Your task to perform on an android device: I have to try another presentation app for my office. Make a new slide on Powerpoint app.
Image 0: 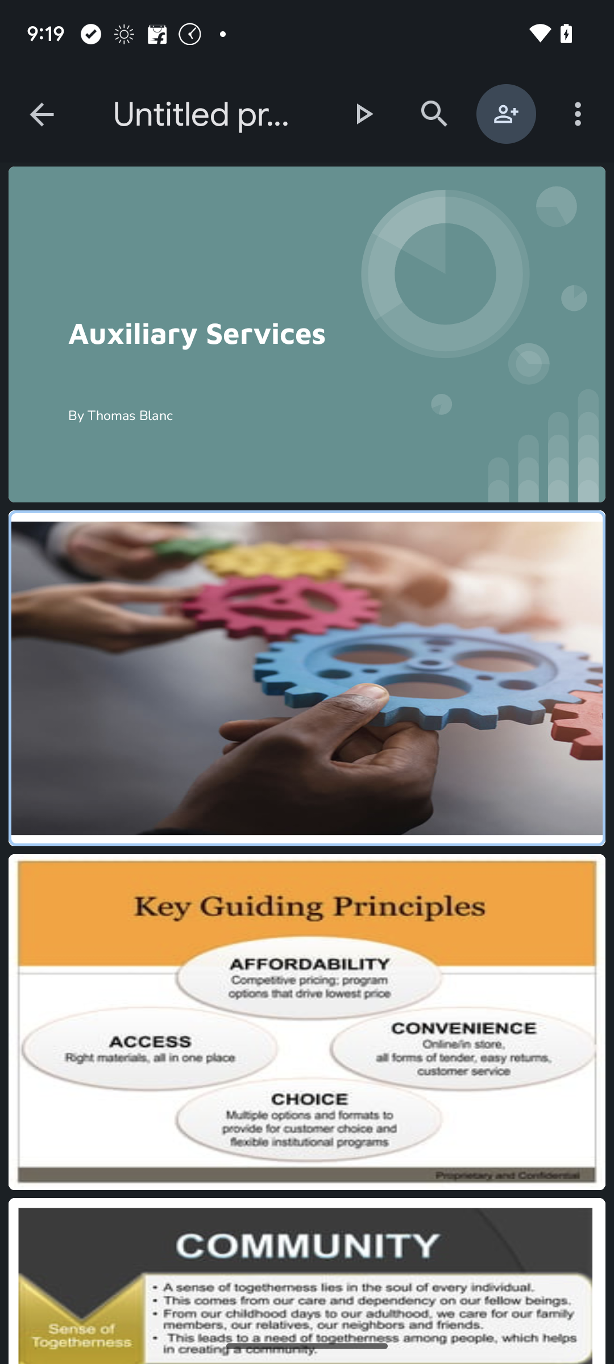
Open the Powerpoint app.
Step 0: open app "PowerPoint"
Image 1: 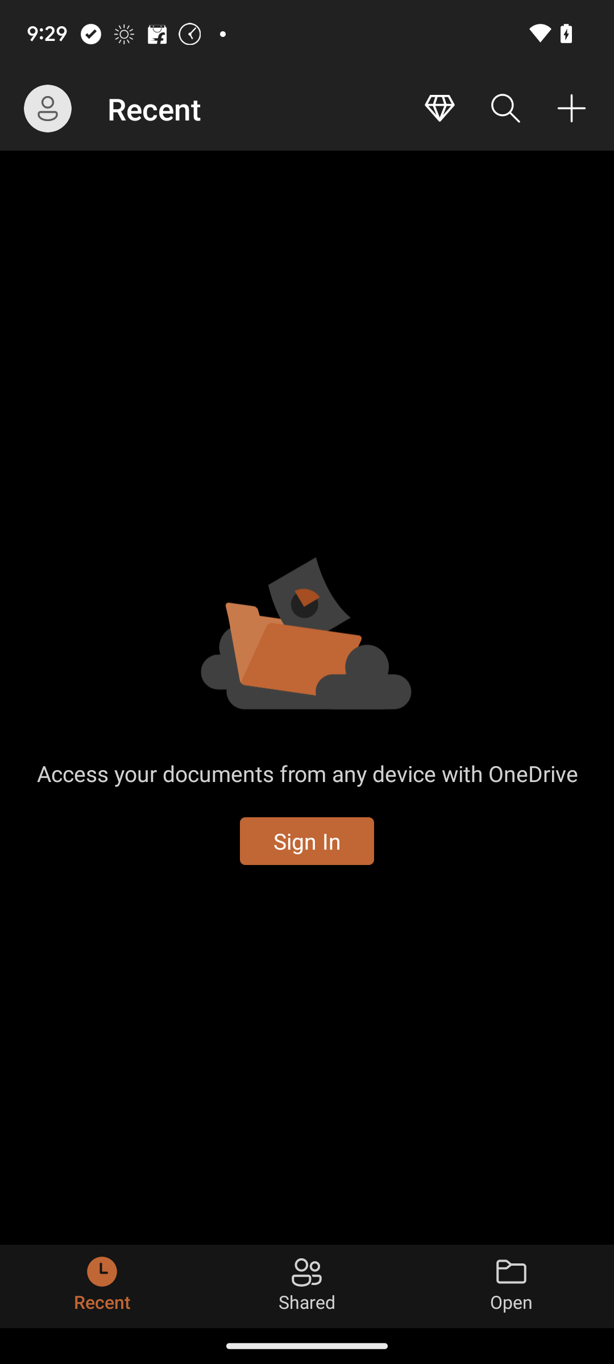
Click on the plus icon at the top right.
Step 1: click (571, 108)
Image 2: 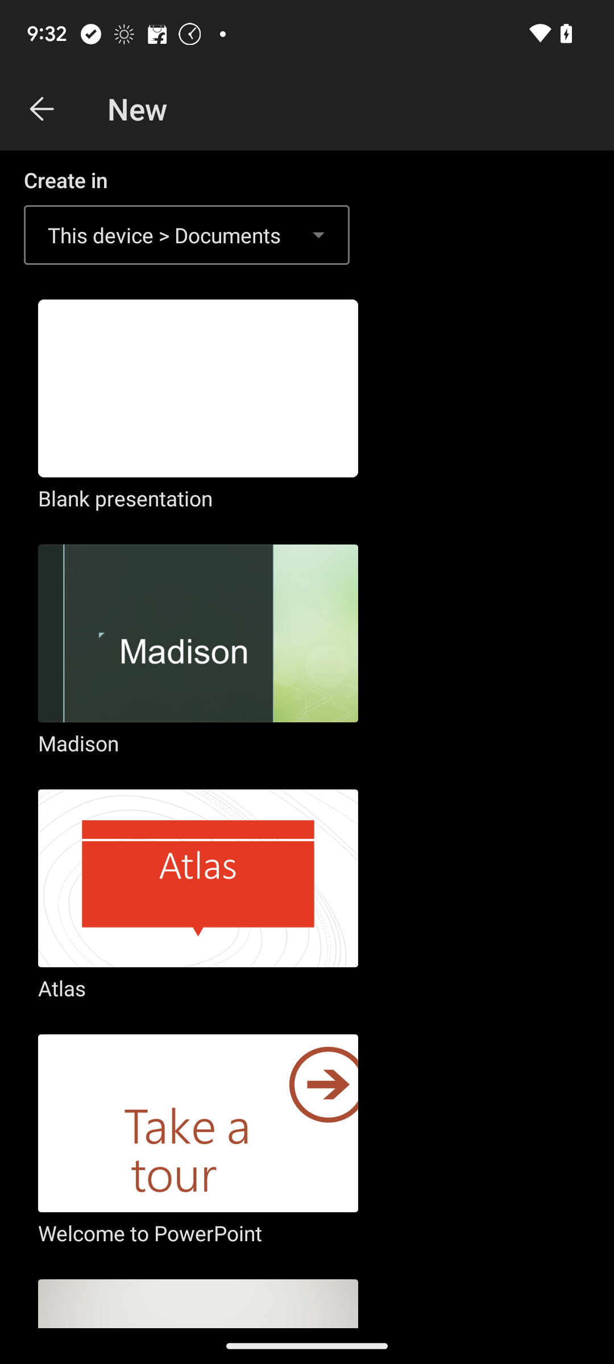
Click on the Atlas option.
Step 2: click (198, 896)
Image 3: 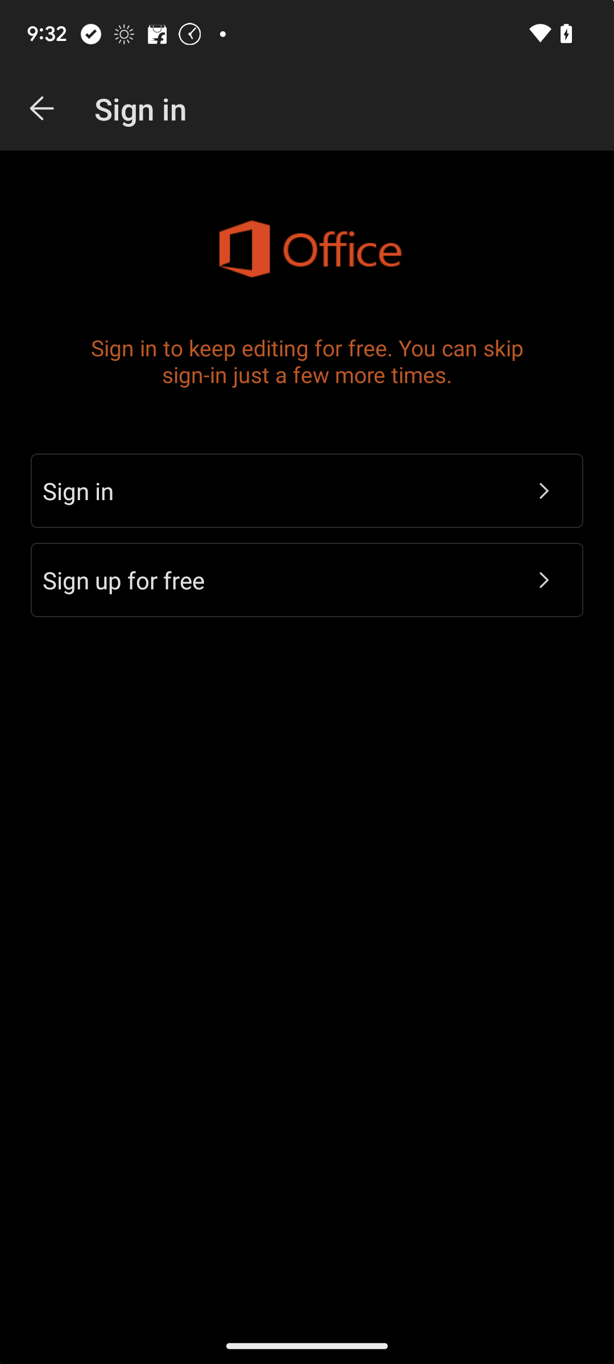
Click on the Atlas option.
Step 3: wait